Your task to perform on an android device: A note with the title  ABC I made it a long time ago and it serves no purpose, thus I want to delete it.
Image 0: 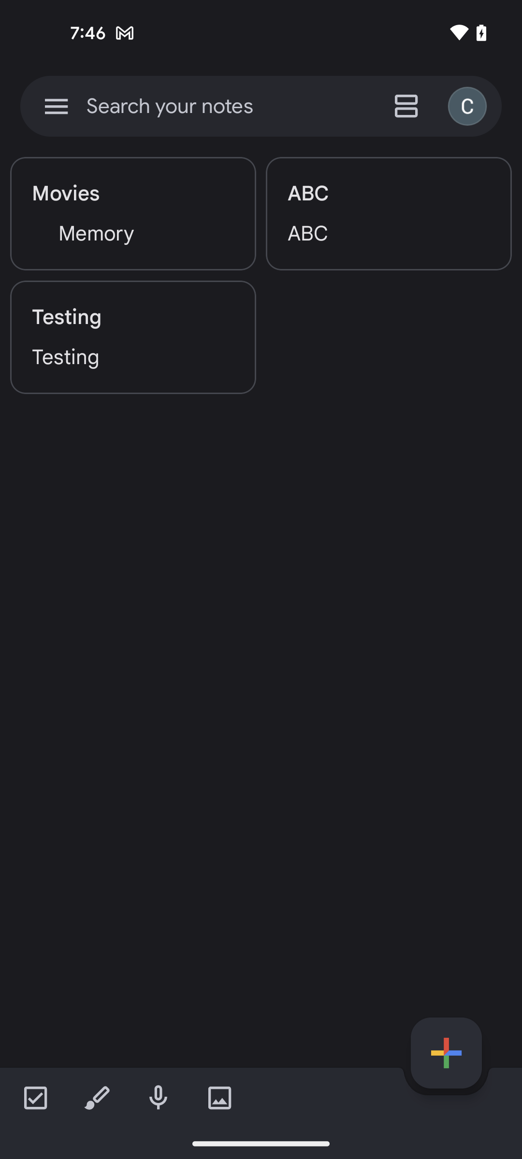
click on the note ABC
Step 0: click (389, 194)
Image 1: 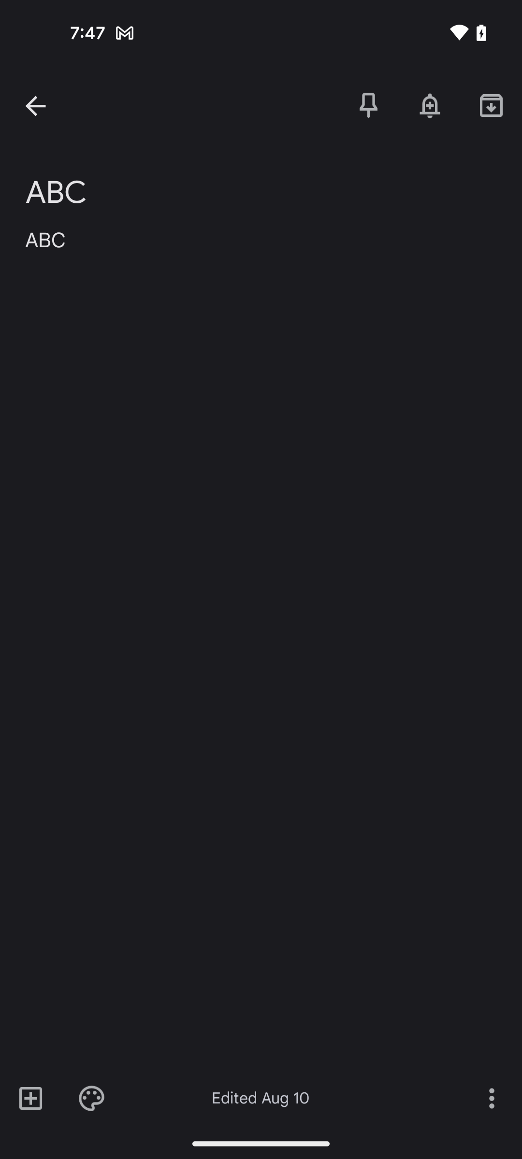
click on the three dots at the bottom right corner of the screen
Step 1: click (491, 1098)
Image 2: 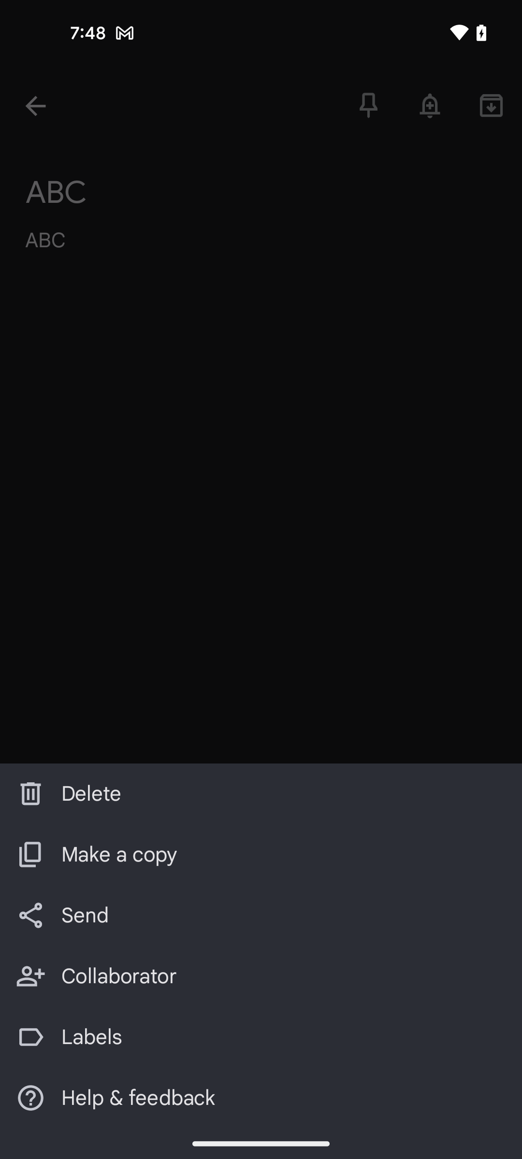
select the Delete option
Step 2: click (91, 794)